Your task to perform on an android device: Show me the cruise schedule for Caribbean- Bahamas for the month of November on the CruiseDeals app.
Image 0: 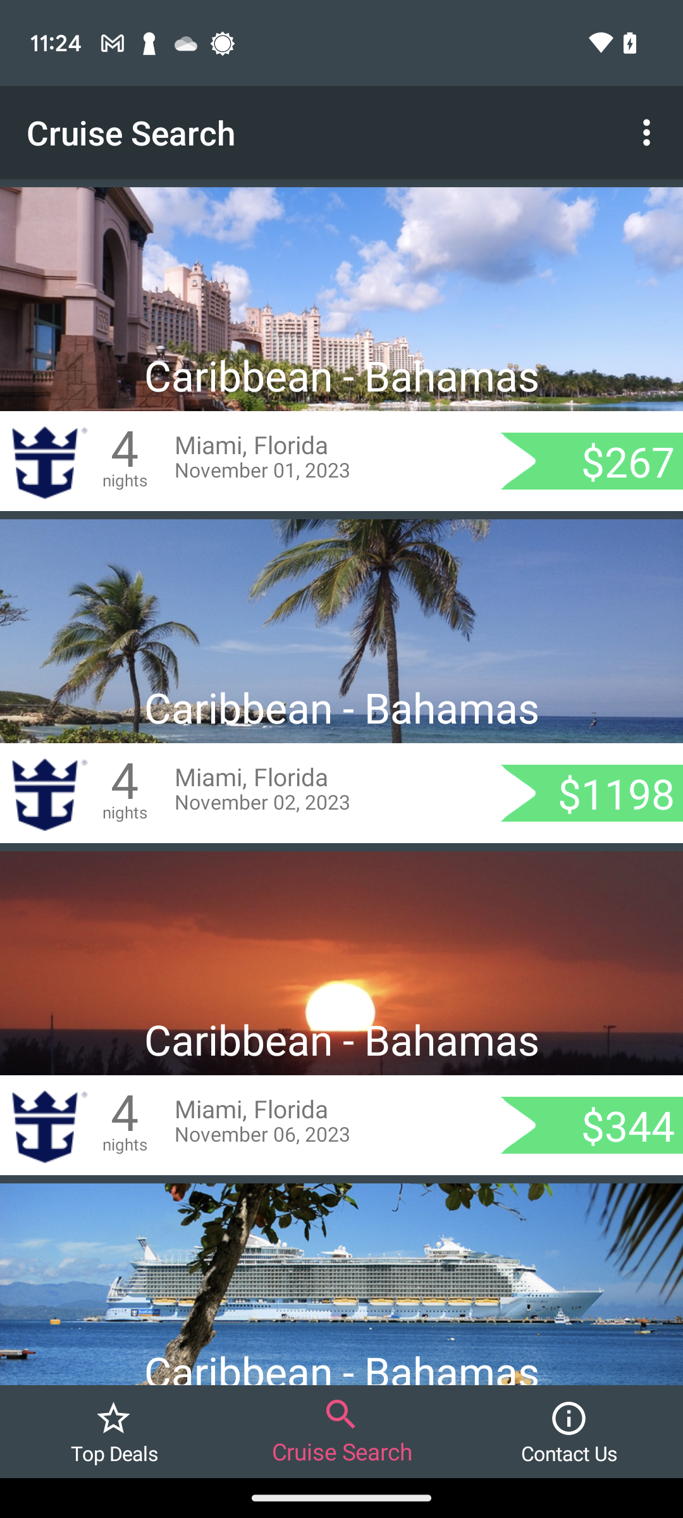
Click on the first search result.
Step 0: click (341, 343)
Image 1: 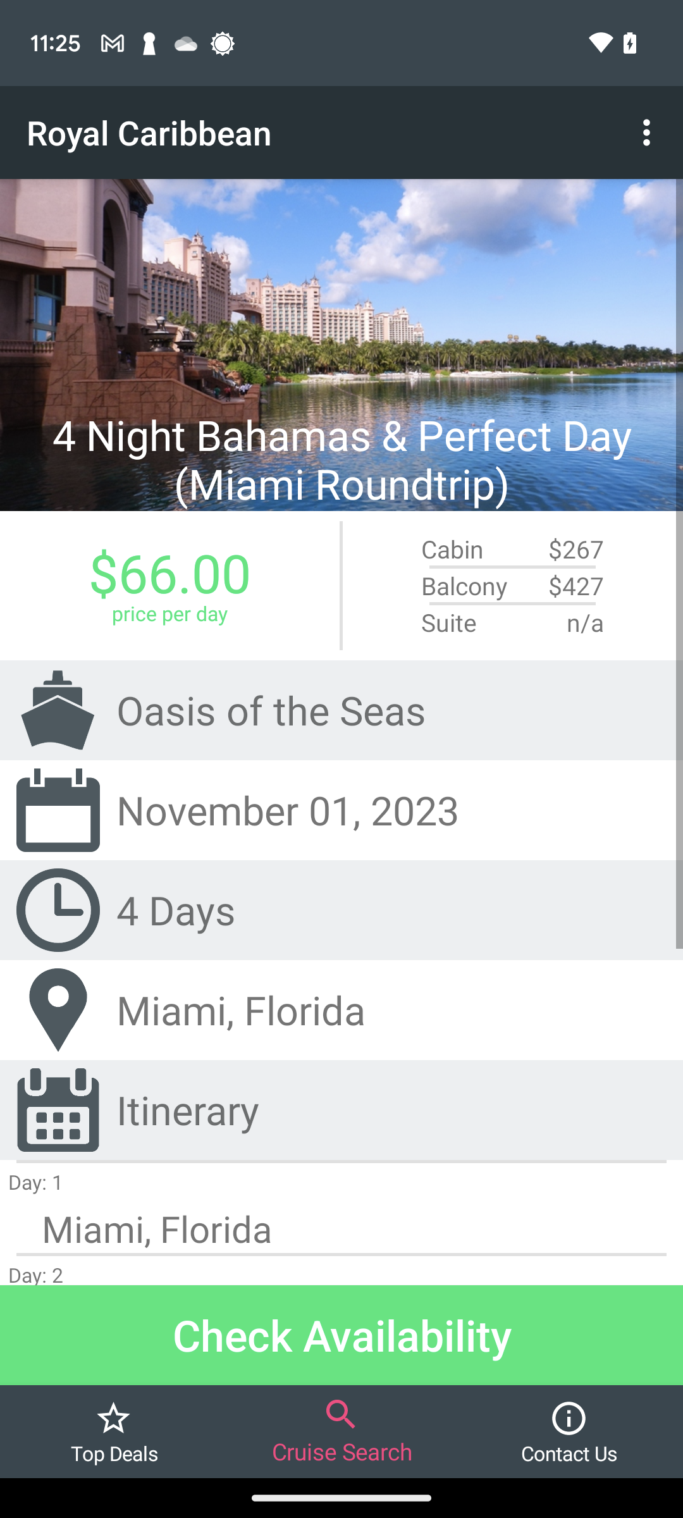
Scroll up to view schedule.
Step 1: scroll down